Your task to perform on an android device: I want to check the train timetable so that I can make sure the timing corresponds with my planned arrival time of 5:00 PM
Image 0: 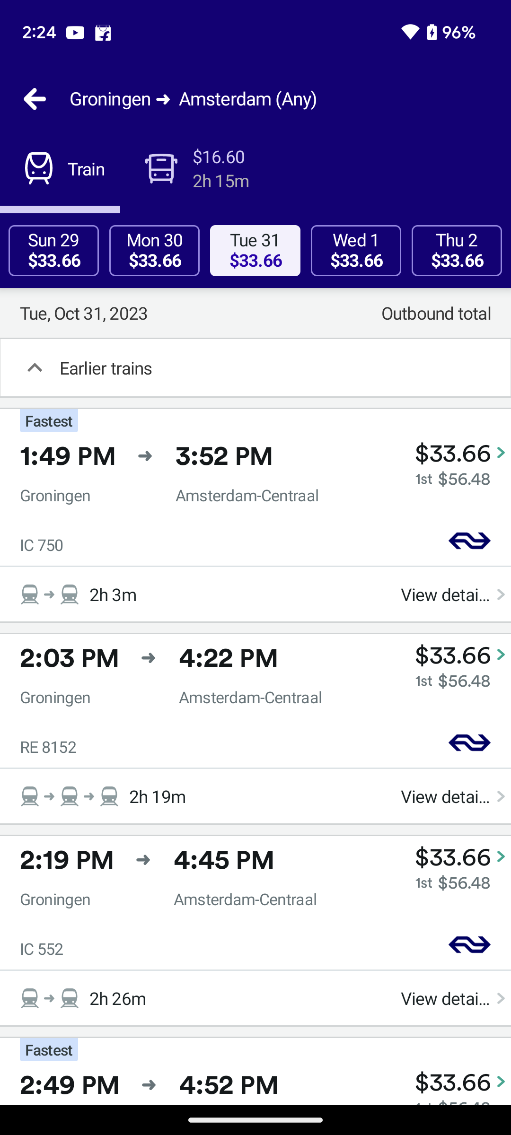
Click on the first train schedule
Step 0: click (290, 495)